Your task to perform on an android device:  cancel  the upcoming meeting of 27th july
Image 0: 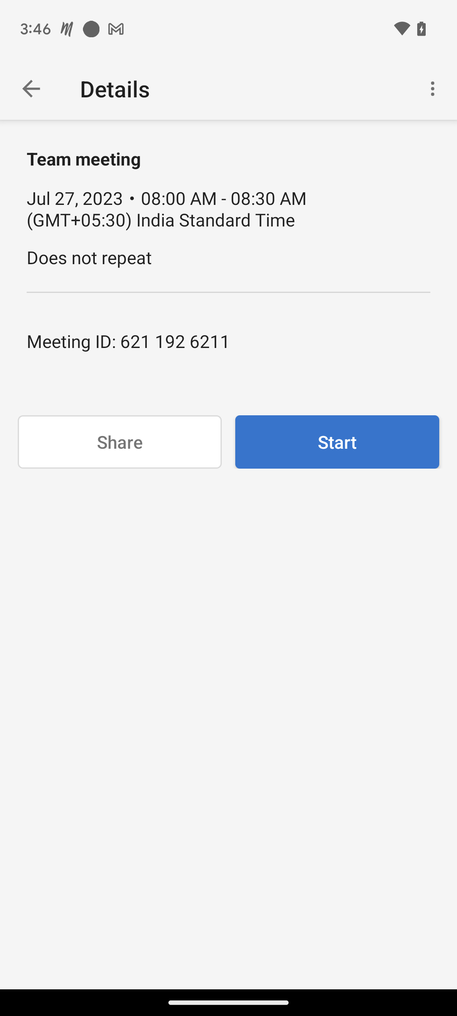
Click ON THE THREE vertical dots presented at the top of the right side.
Step 0: click (432, 88)
Image 1: 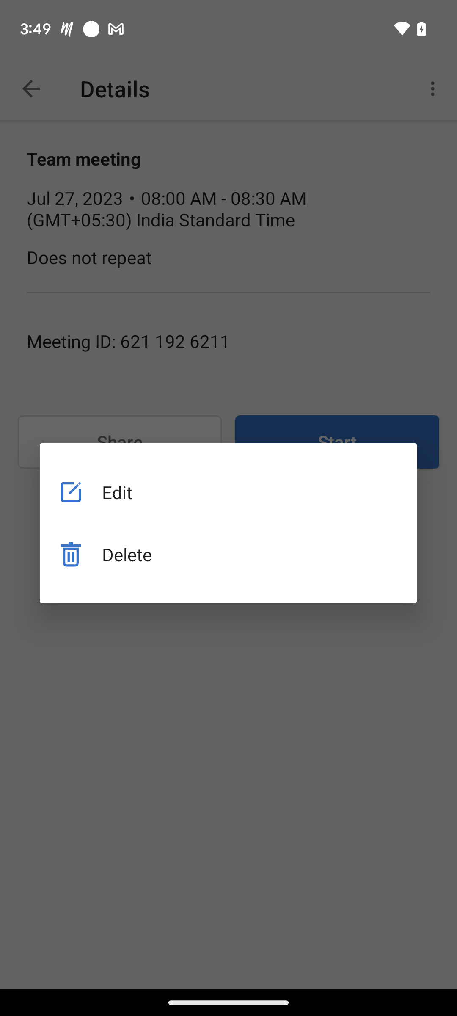
Click on the option delete
Step 1: click (228, 554)
Image 2: 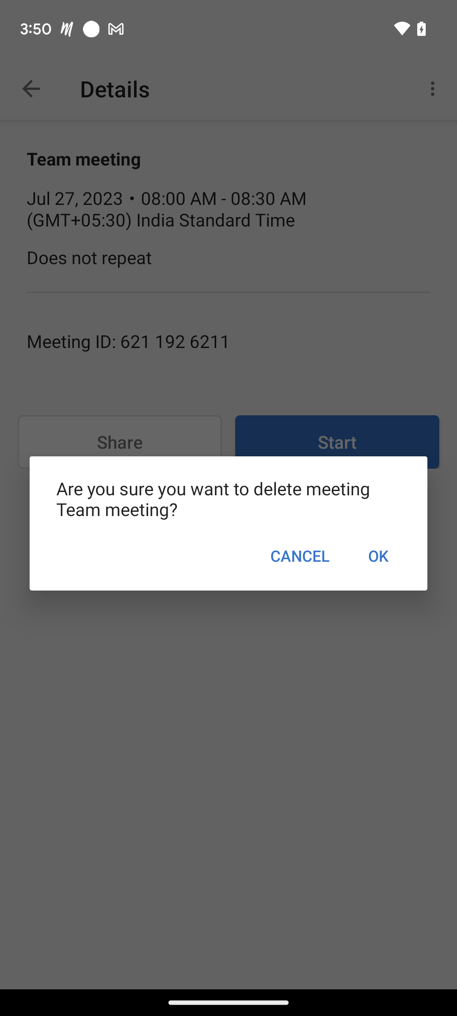
click Ok
Step 2: click (378, 555)